Your task to perform on an android device: In the Booking.com app, Find a Vistara Eco Satandar flight from New Delhi to Chandigarh. Departing on August 1, 2023, at 01:50 p.m. to 02:50 p.m. and returning on August 3, 2023, at 03:30 p.m. to 04:30 p.m.
Image 0: 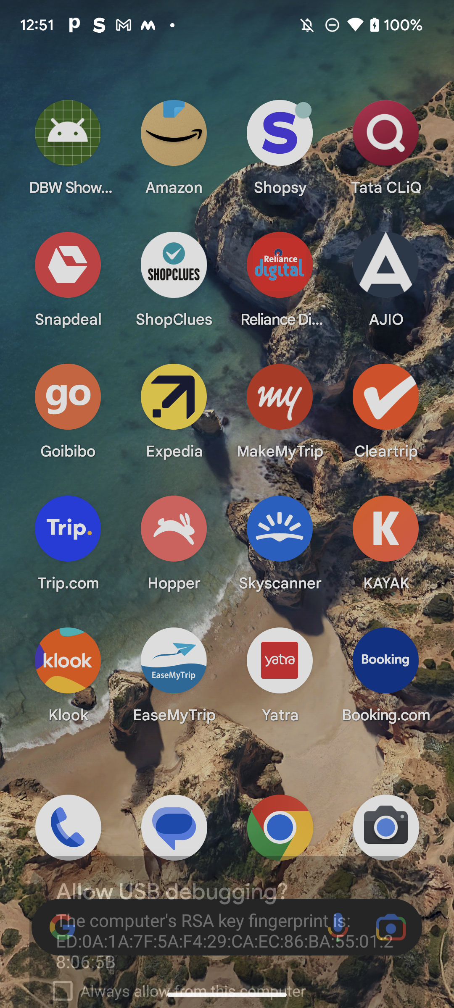
Open the Booking.com app
Step 0: open app "Booking.com"
Image 1: 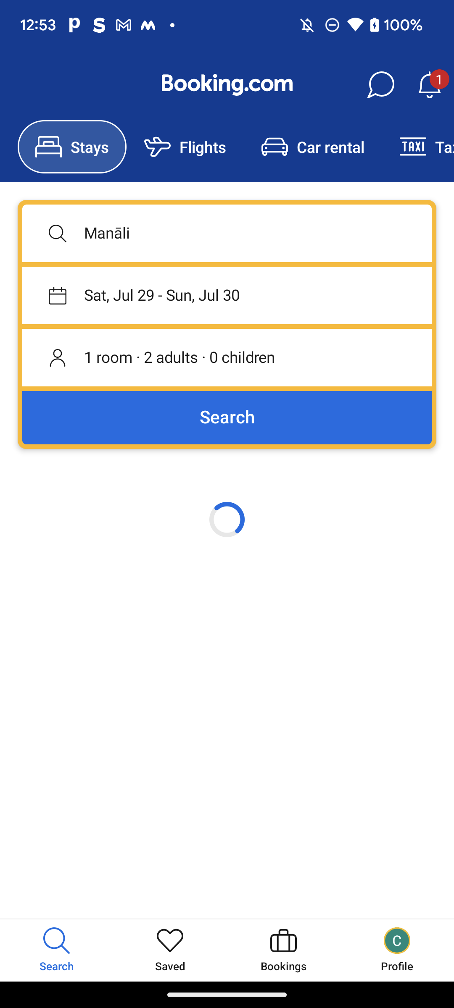
Open the Booking.com app
Step 1: wait
Image 3: 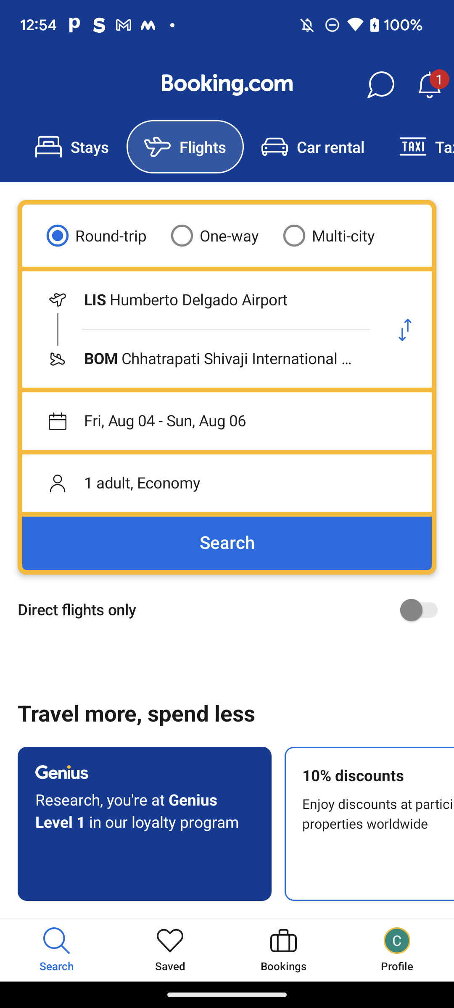
Click on the Where from? option just below the Round trip option
Step 3: click (201, 300)
Image 4: 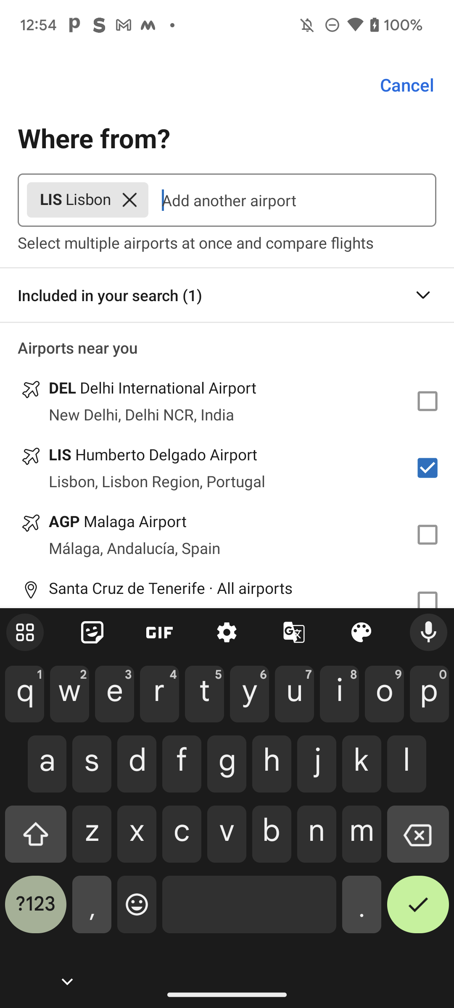
Click on the cross icon of Lisbon in the search bar
Step 4: click (129, 200)
Image 5: 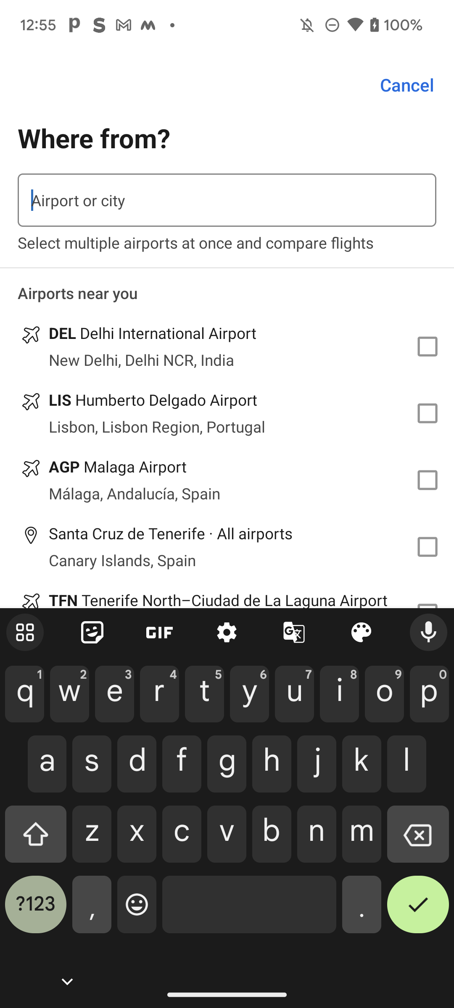
Type New Delhi in the airport or city search bar
Step 5: type "New Delhi"
Image 6: 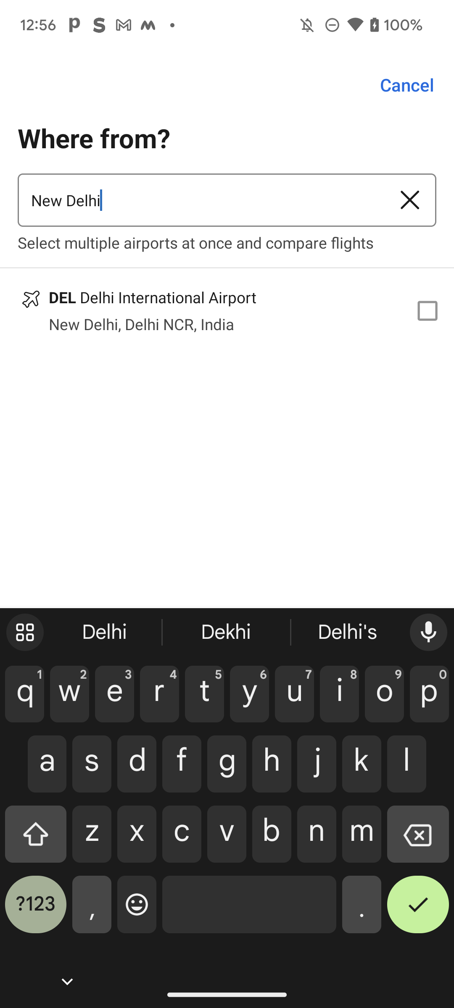
Click on the Delhi International Airport suggestion
Step 6: click (220, 324)
Image 7: 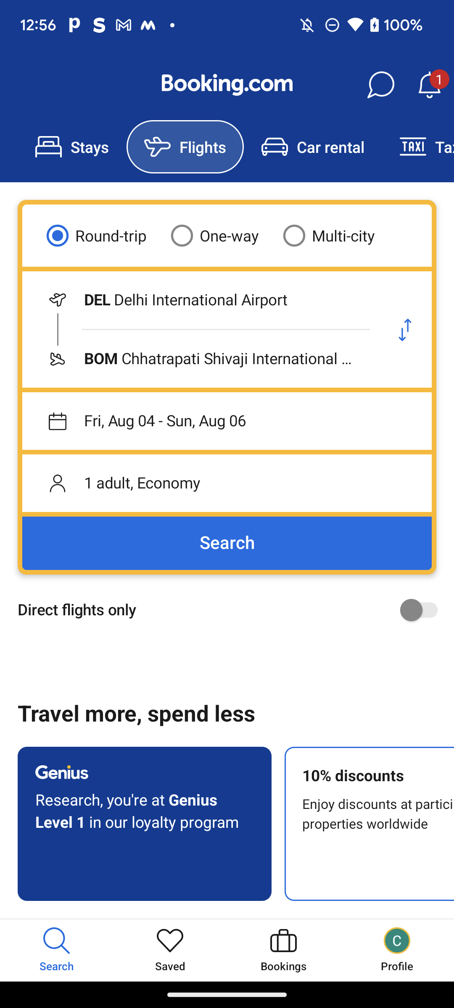
Click on the Where to? option just below the Where from? option
Step 7: click (201, 359)
Image 8: 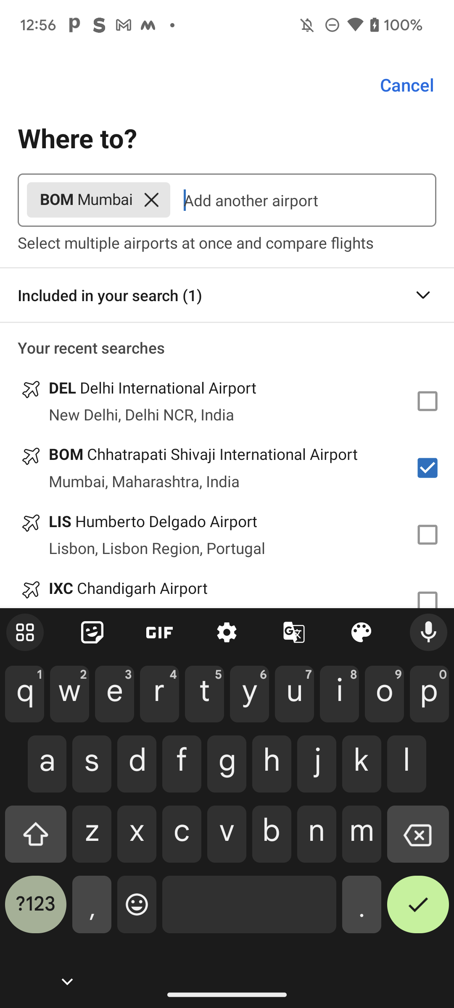
Click on the cross icon of Mumbai in the search bar
Step 8: click (151, 200)
Image 9: 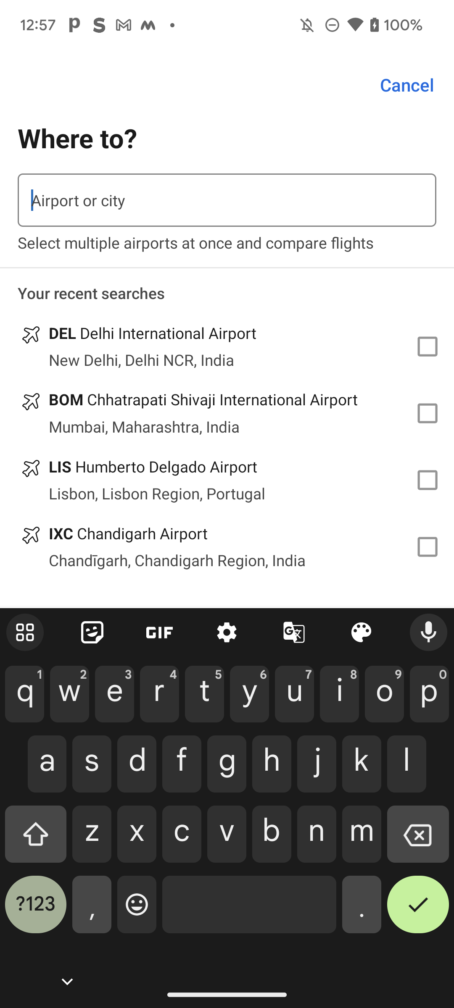
Type Chandigarh in the airport or city search bar
Step 9: type "Chandigarh"
Image 10: 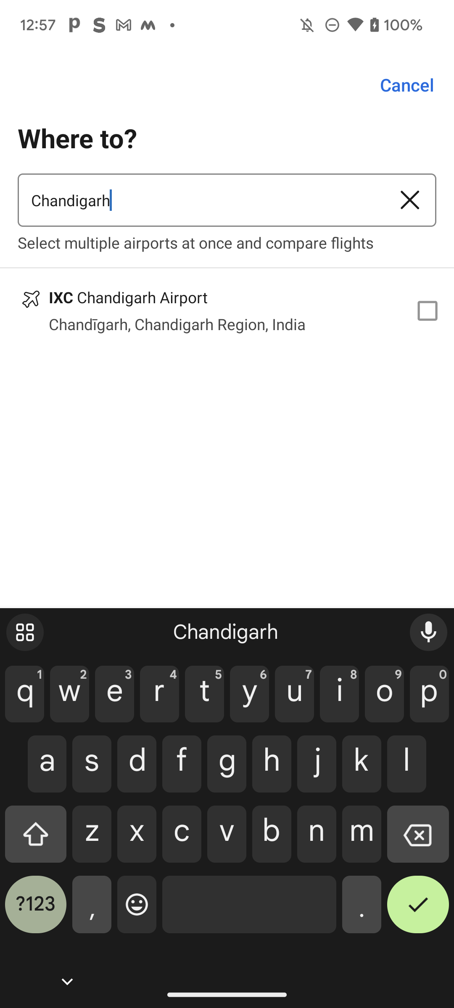
Click on the Chandigarh Airport suggestion
Step 10: click (220, 297)
Image 11: 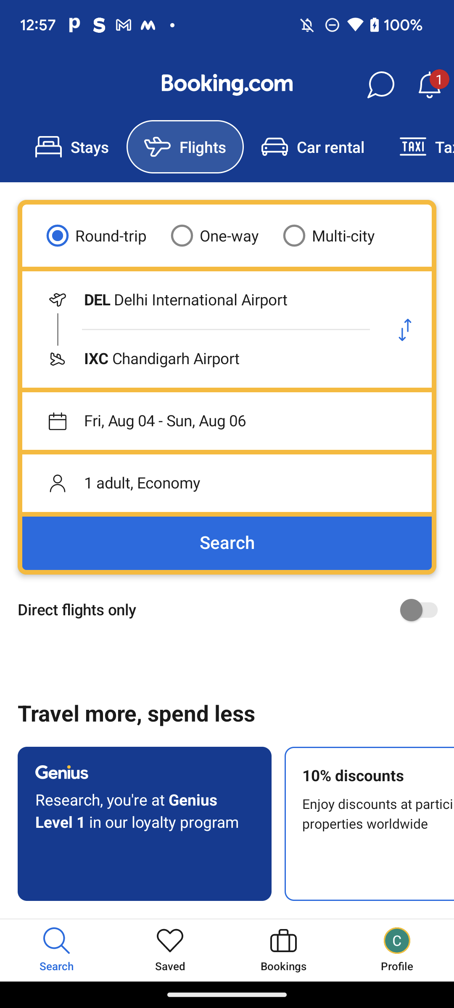
Click on the Date section just below the Where to? option
Step 11: click (227, 421)
Image 12: 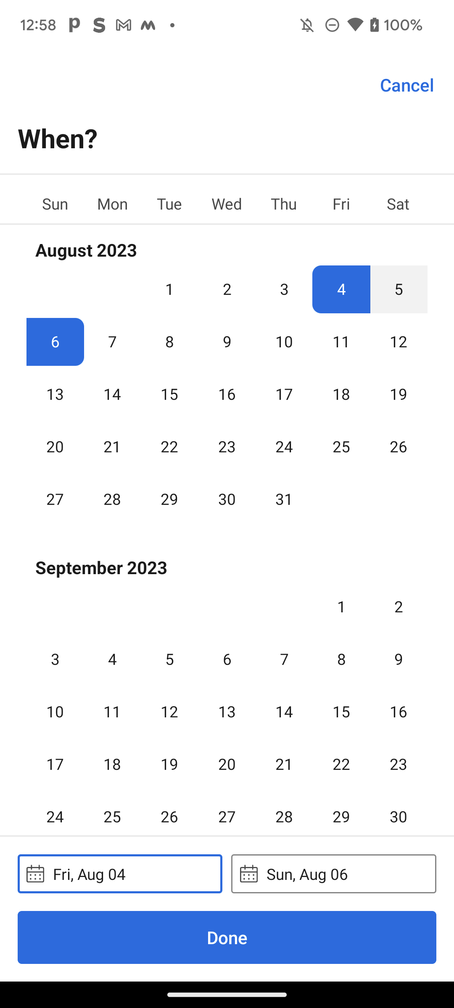
Click on the Departure date of August 1, 2023
Step 12: click (169, 289)
Image 13: 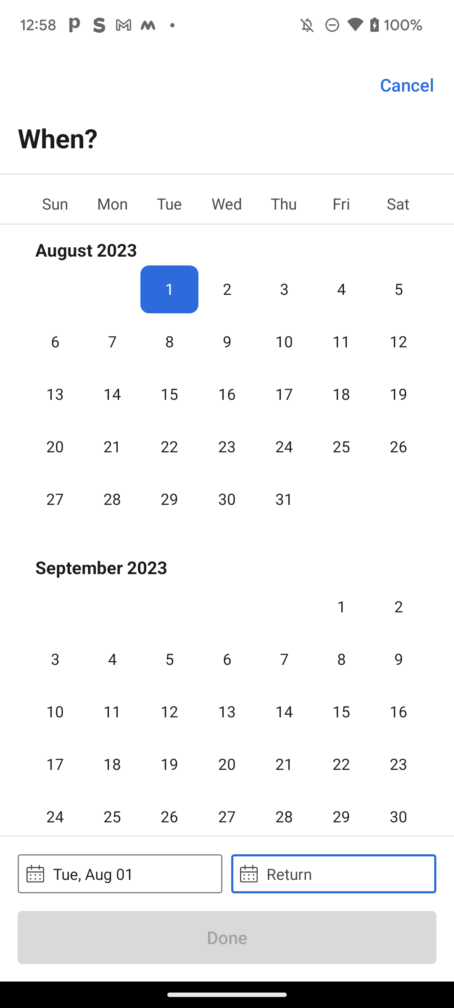
Click on the Return date of August 3, 2023
Step 13: click (284, 289)
Image 14: 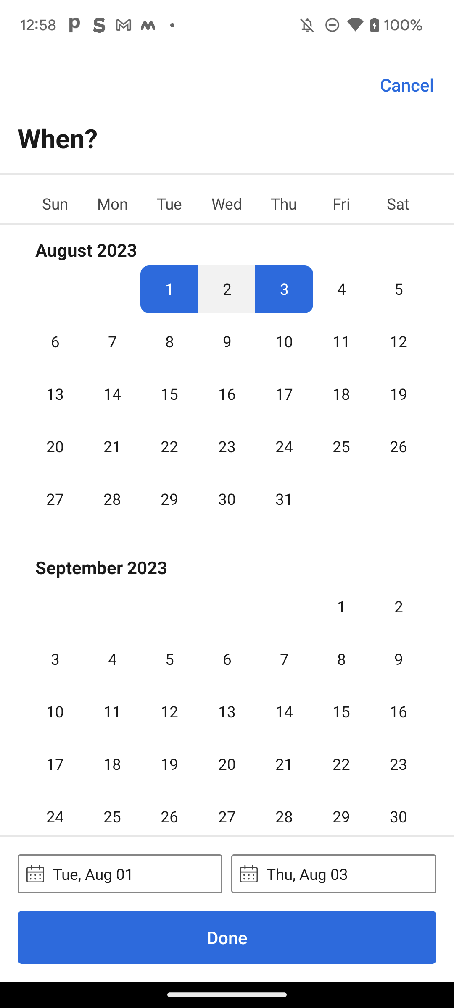
Click on the Done button at the bottom of the screen
Step 14: click (227, 937)
Image 15: 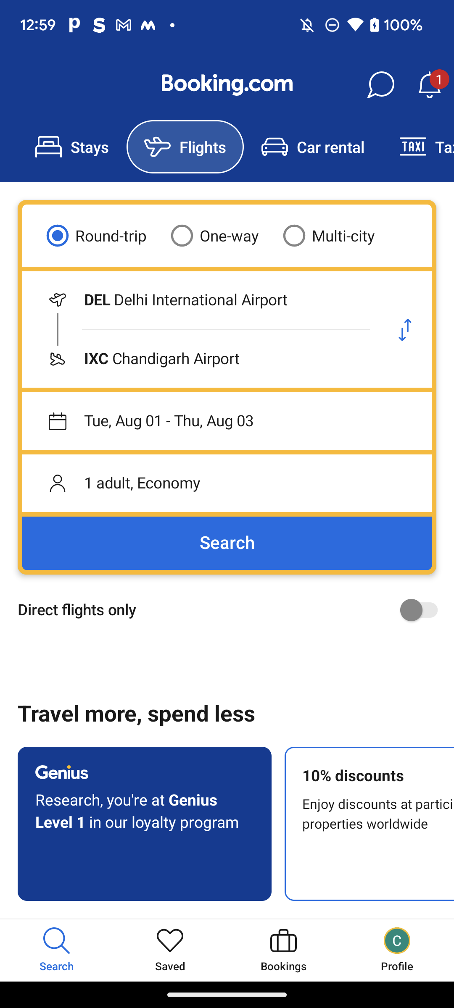
Click on the Search button
Step 15: click (191, 541)
Image 16: 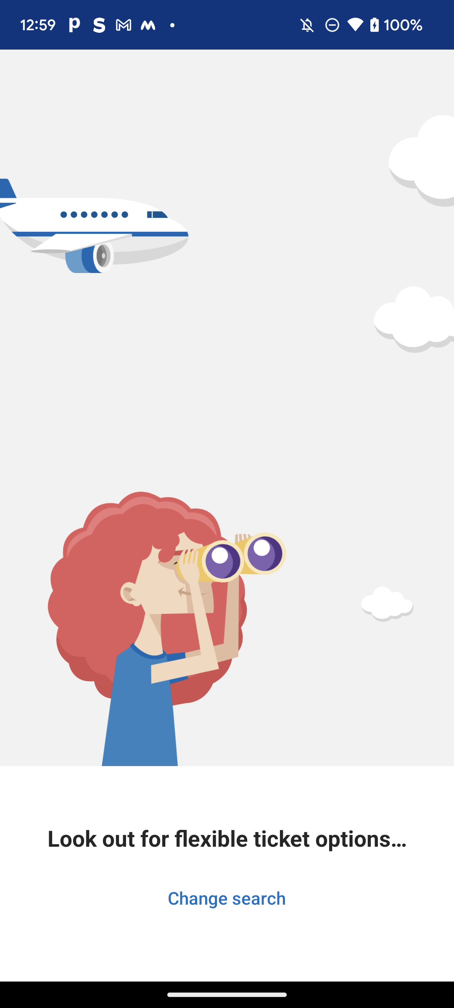
Click on the Search button
Step 16: wait
Image 17: 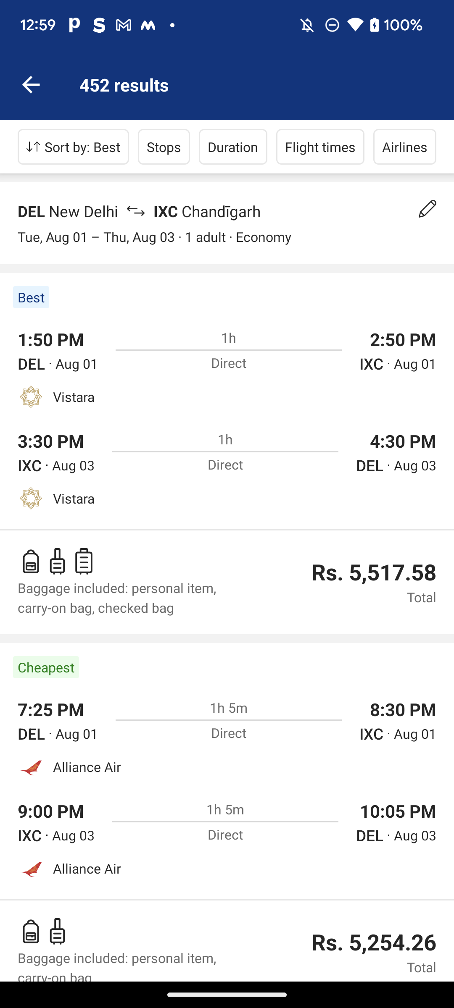
Click on the Departure timing from 1:50 PM to 2:50 PM to Return timing (03:30 PM to 04:30 PM)
Step 17: click (208, 404)
Image 18: 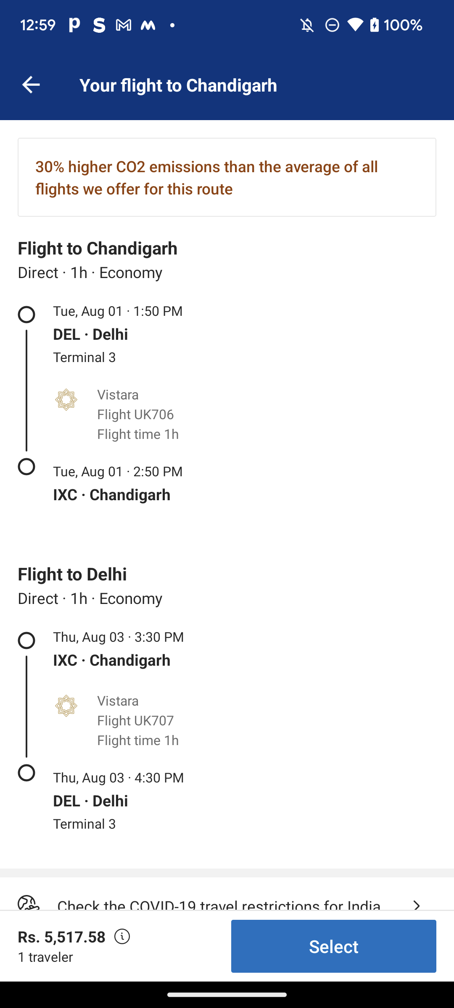
Click on the Select button at the bottom-right of the screen
Step 18: click (334, 946)
Image 19: 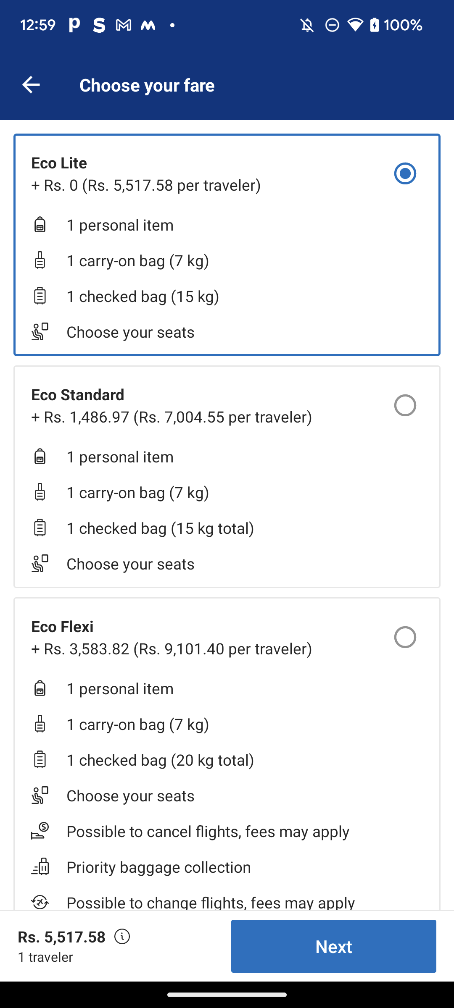
Click on the Eco Standard option
Step 19: click (172, 416)
Image 20: 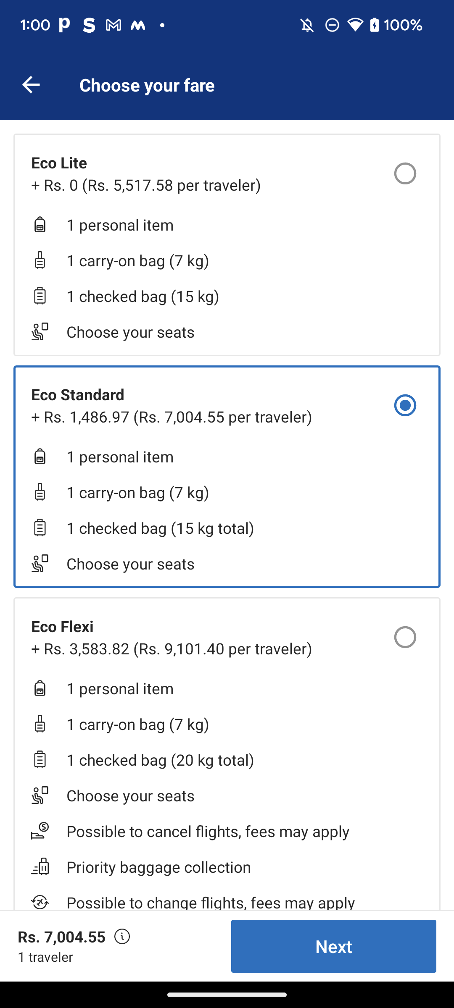
Click on the Next button at the bottom-right of the screen
Step 20: click (334, 946)
Image 21: 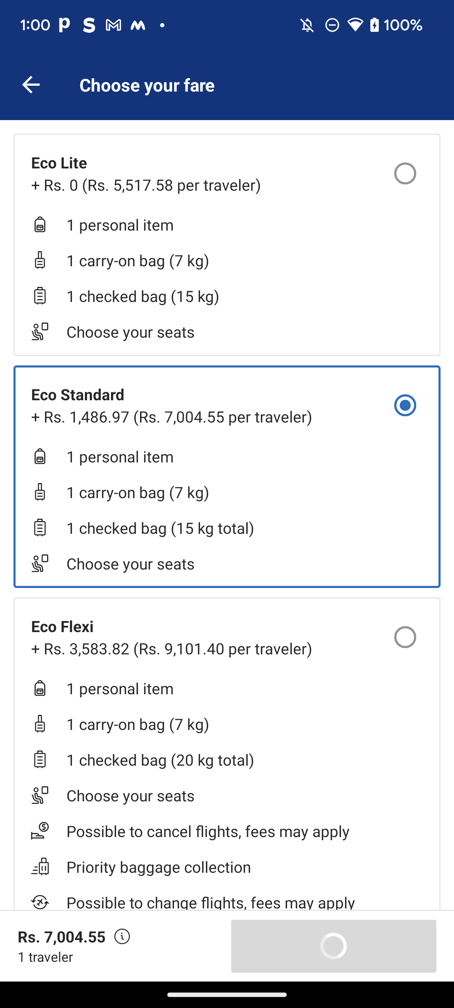
Click on the Next button at the bottom-right of the screen
Step 21: wait
Image 22: 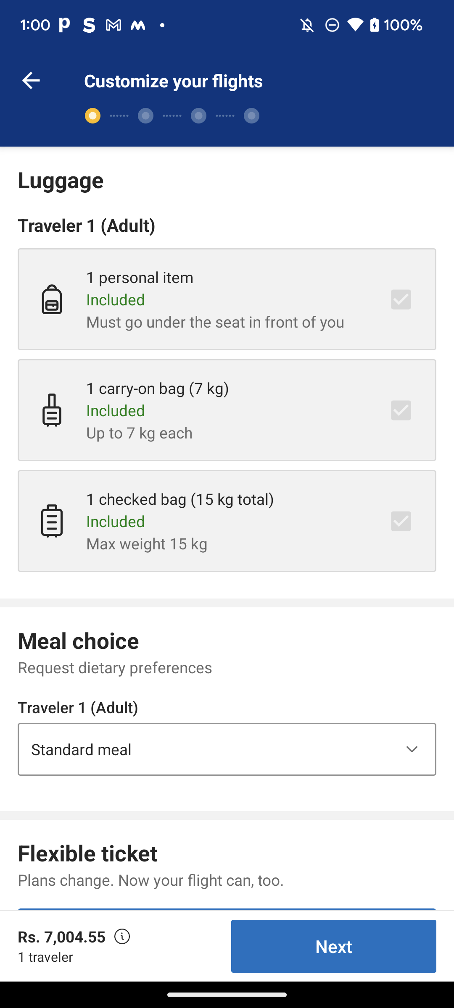
Click on the Next button at the bottom-right of the screen
Step 22: click (334, 946)
Image 23: 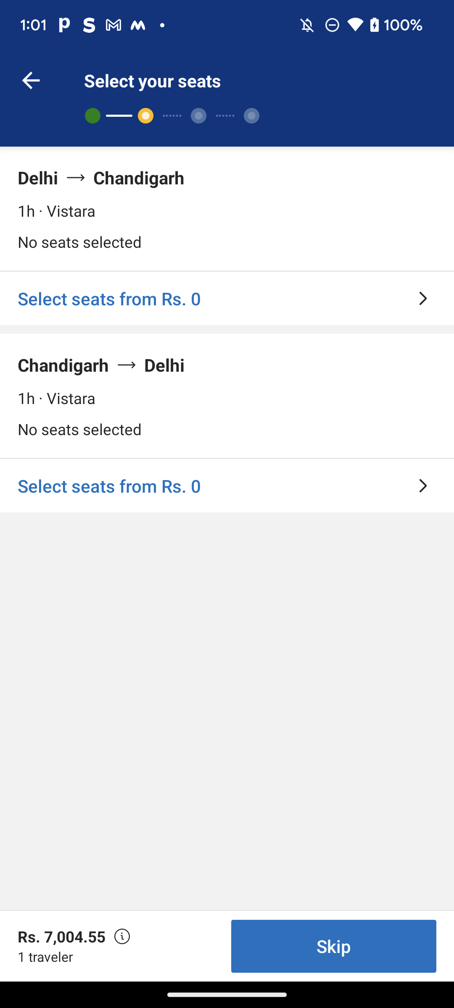
Click on the Skip button at the bottom-right of the screen
Step 23: click (334, 946)